Your task to perform on an android device: Create an account on the FitAI app to do the morning workout, jogging and cycling.
Image 0: 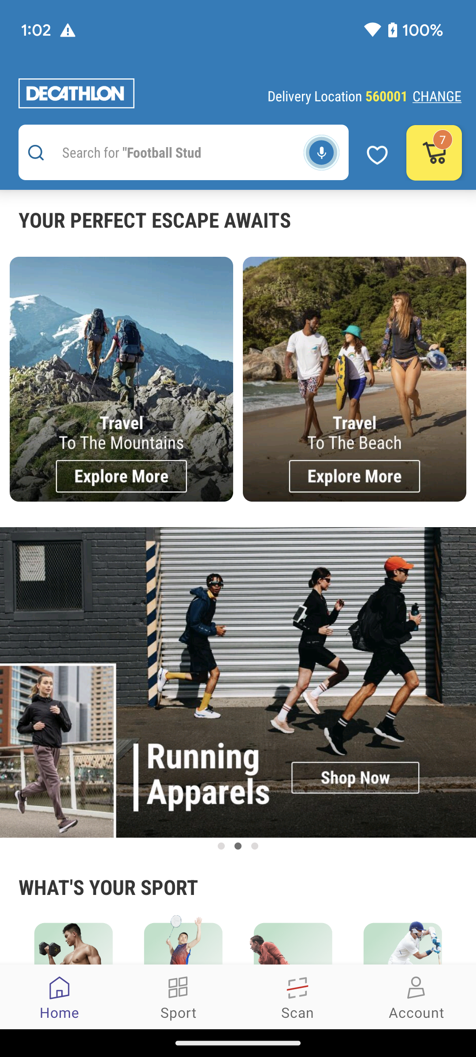
Open the FitAI app.
Step 0: open app "FitAI"
Image 1: 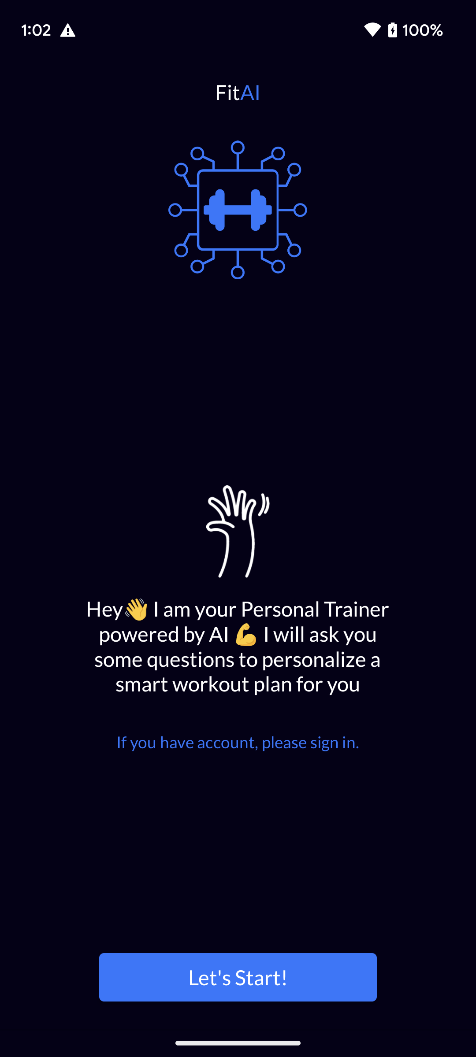
Click on the Let's Start! button at the bottom of the screen to set up my account in this app.
Step 1: click (238, 977)
Image 2: 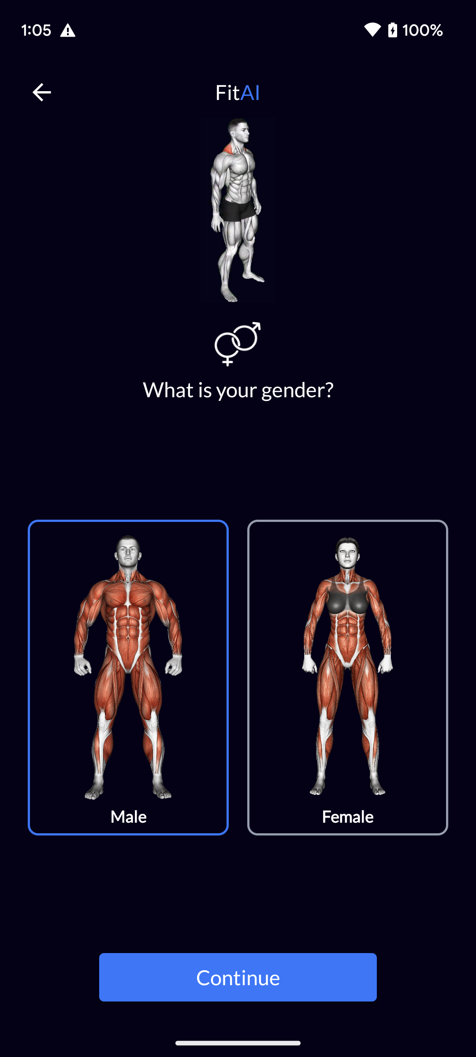
Click on the Continue button at the bottom of the screen to set up my account.
Step 2: click (238, 977)
Image 3: 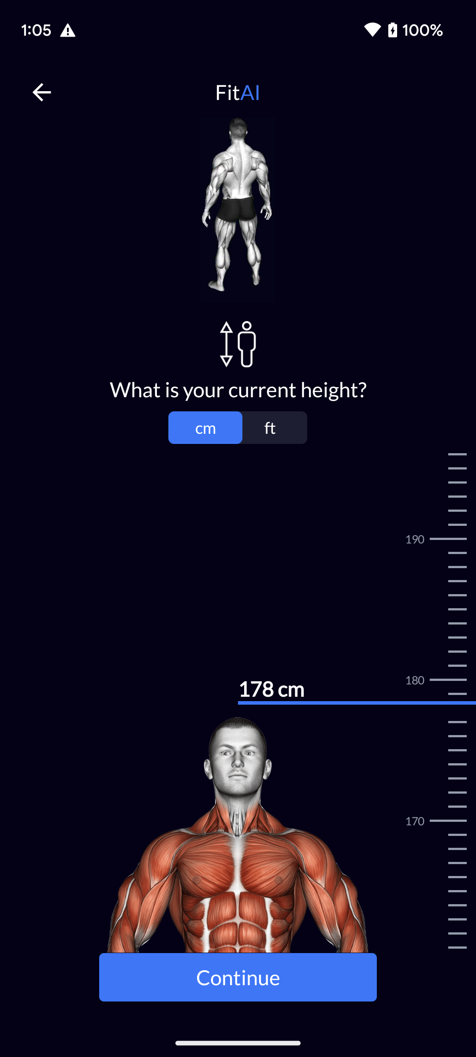
Click on the Continue button at the bottom of the screen to set up my account.
Step 3: click (238, 977)
Image 4: 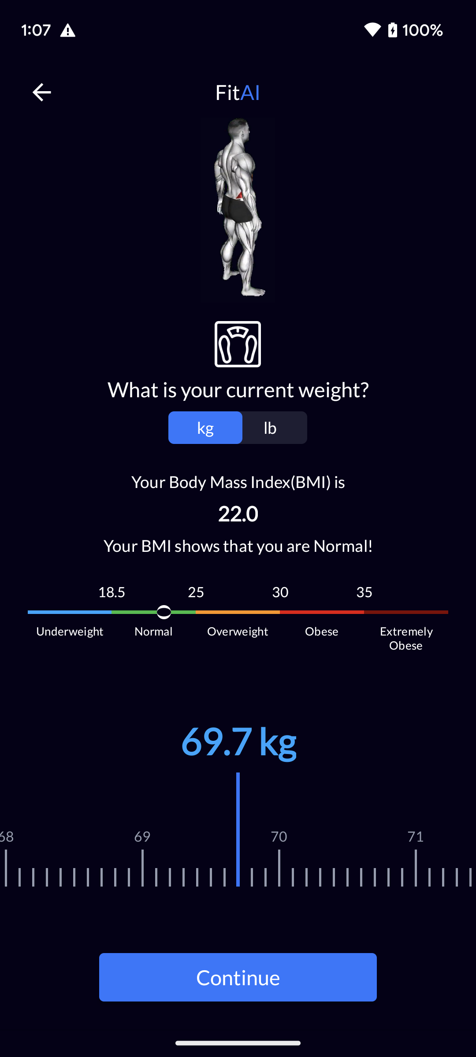
Click on the Continue button at the bottom of the screen to set up my account.
Step 4: click (238, 977)
Image 5: 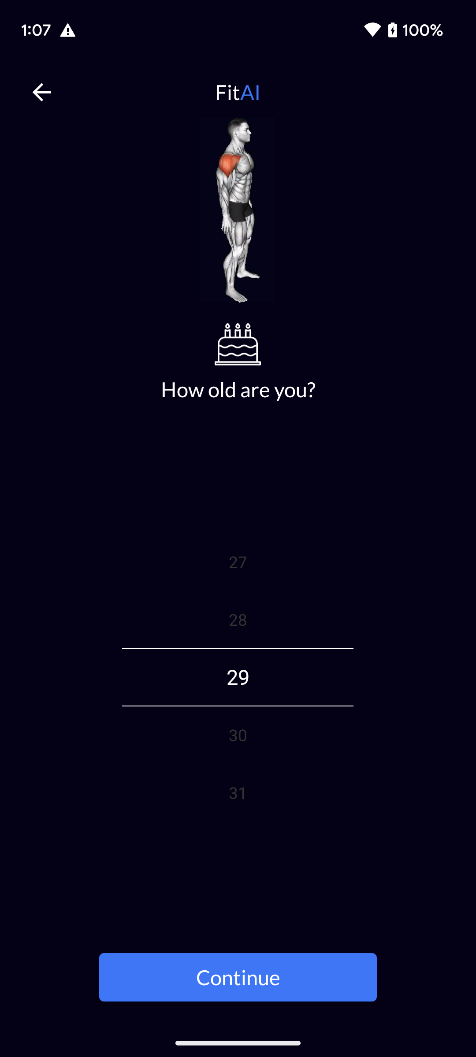
Scroll down on the age meter to select the age.
Step 5: scroll down
Image 6: 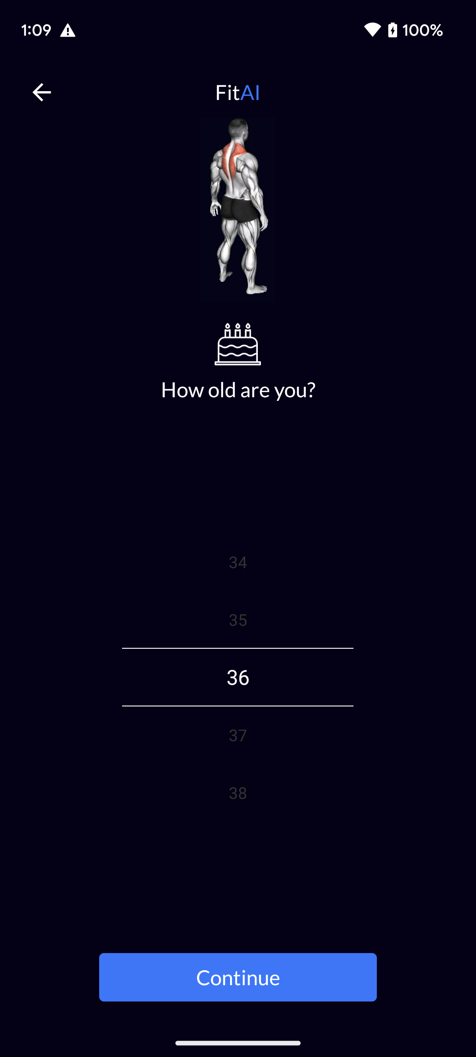
Scroll down on the age meter to select the age.
Step 6: scroll down
Image 7: 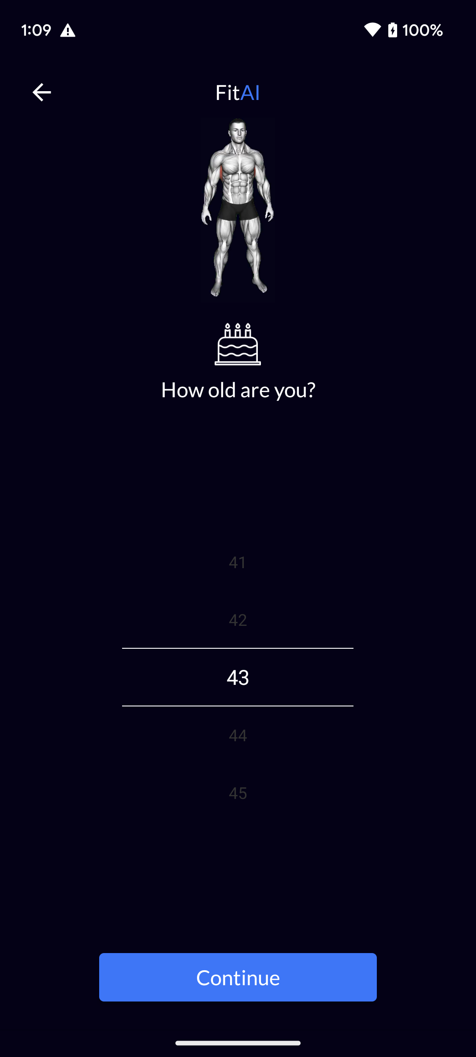
Scroll down on the age meter to select the age.
Step 7: scroll down
Image 8: 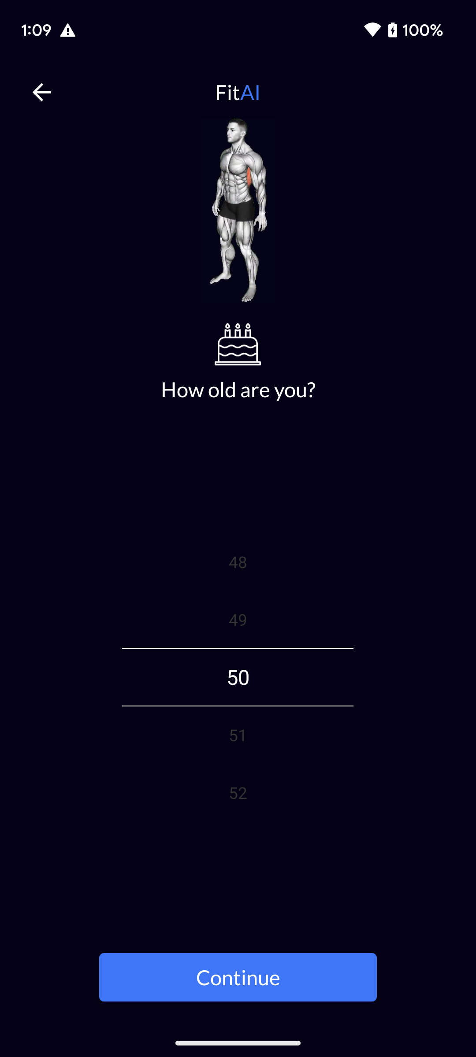
Scroll down on the age meter to select the age.
Step 8: scroll down
Image 9: 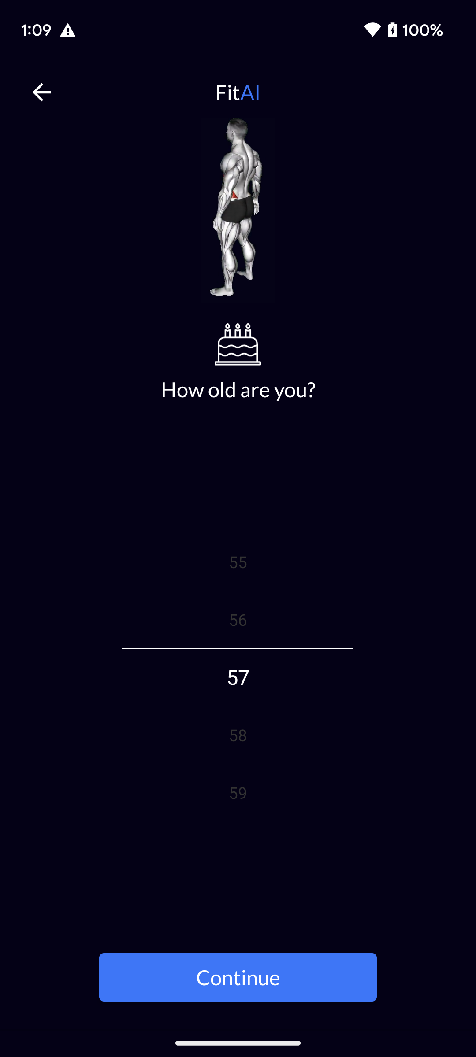
Scroll down on the age meter to select the age.
Step 9: scroll down
Image 10: 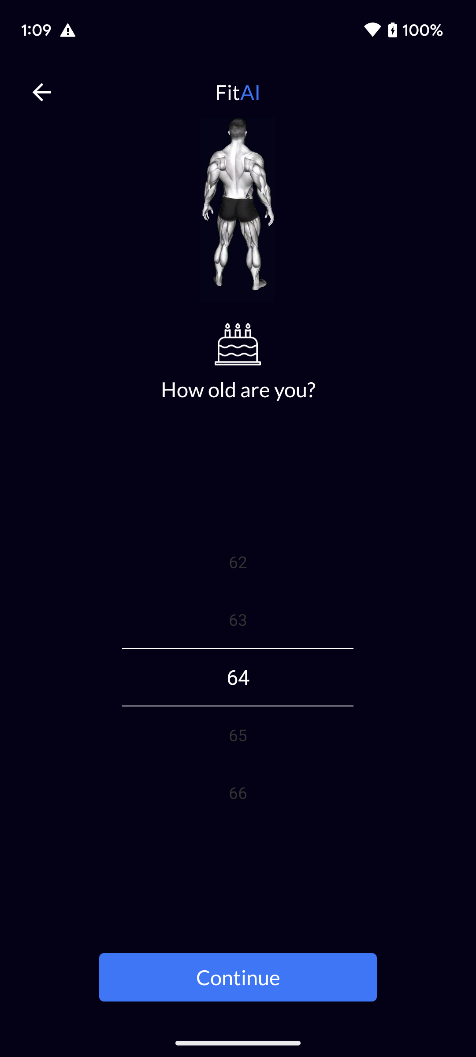
Scroll down on the age meter to select the age.
Step 10: scroll down
Image 11: 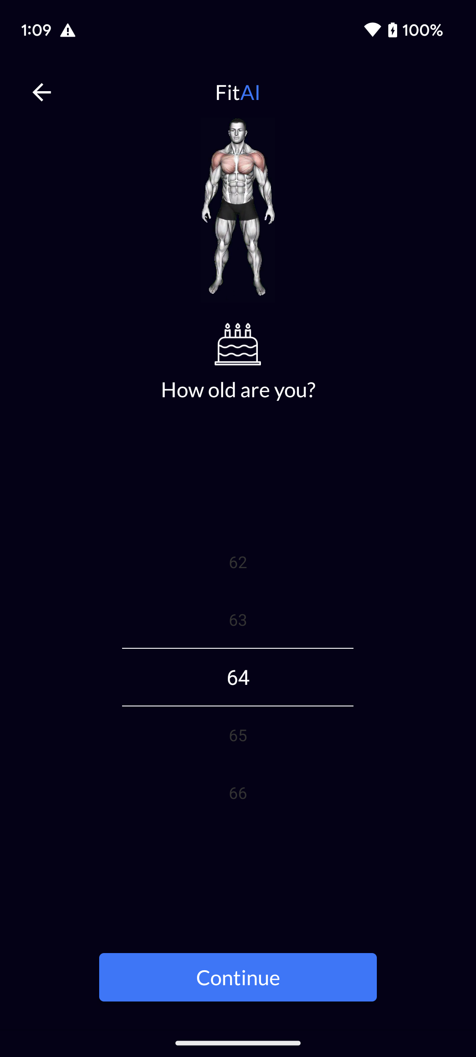
Scroll down on the age meter to select the age.
Step 11: scroll down
Image 12: 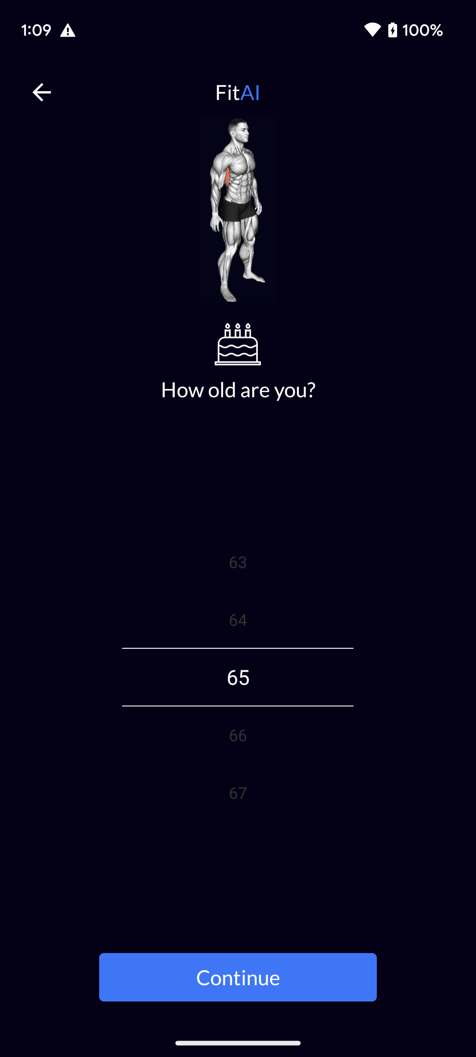
Click on the Continue button at the bottom of the screen to save my age.
Step 12: click (238, 977)
Image 13: 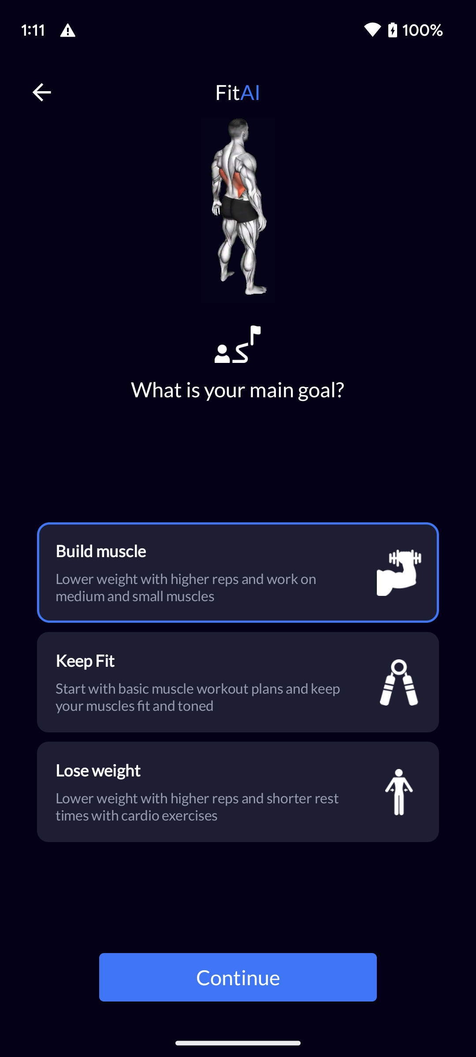
Click on the KeepFit option to select this option.
Step 13: click (202, 696)
Image 14: 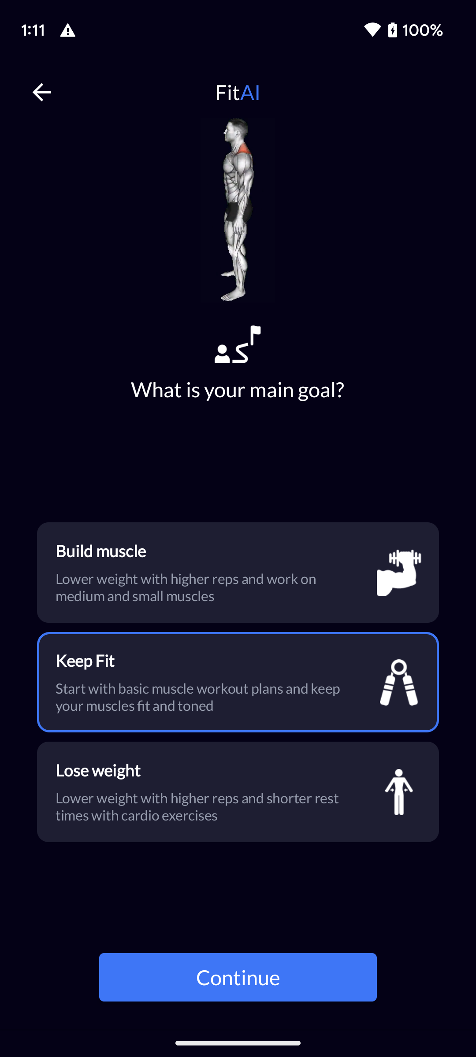
Click on the Continue button at the bottom of the screen to set up my account.
Step 14: click (238, 977)
Image 15: 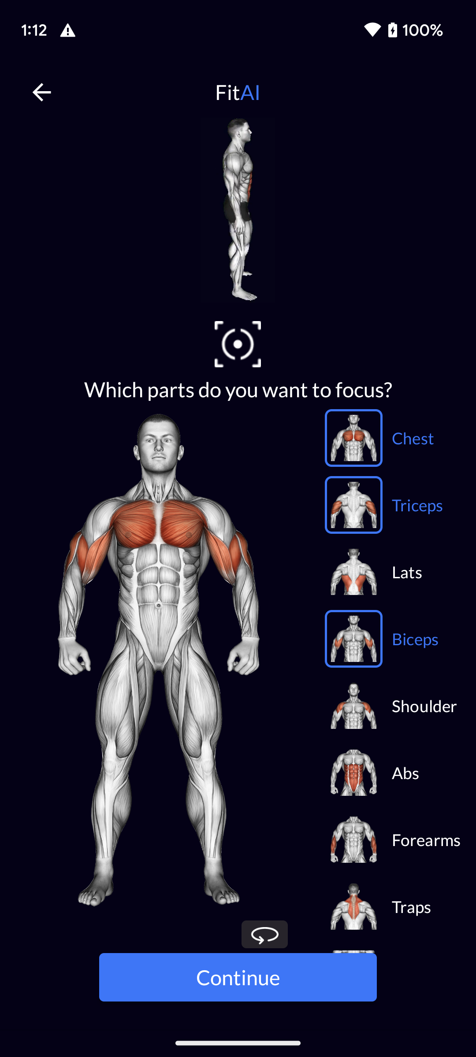
Click on the Continue button at the bottom of the screen to set up my account
Step 15: click (238, 977)
Image 16: 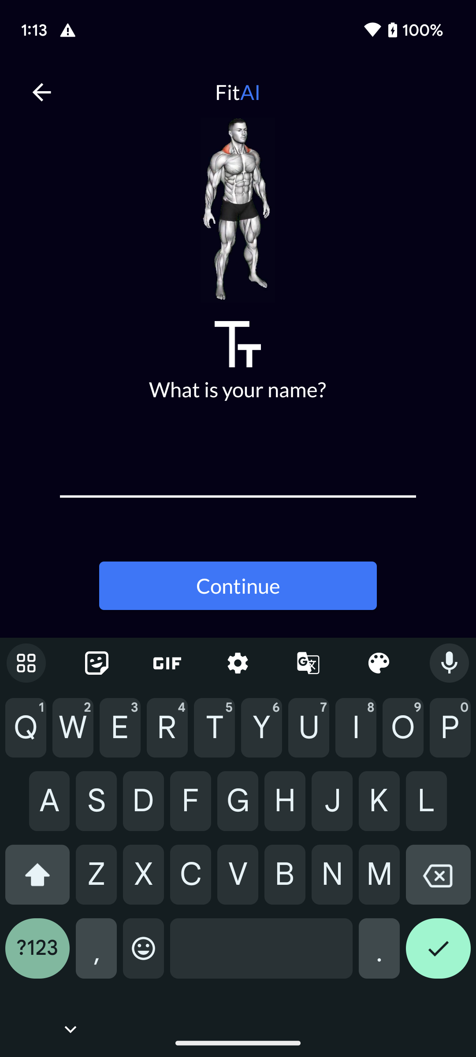
Type Richard Wagner in the name section to save my name.
Step 16: type "Richard Wagner"
Image 17: 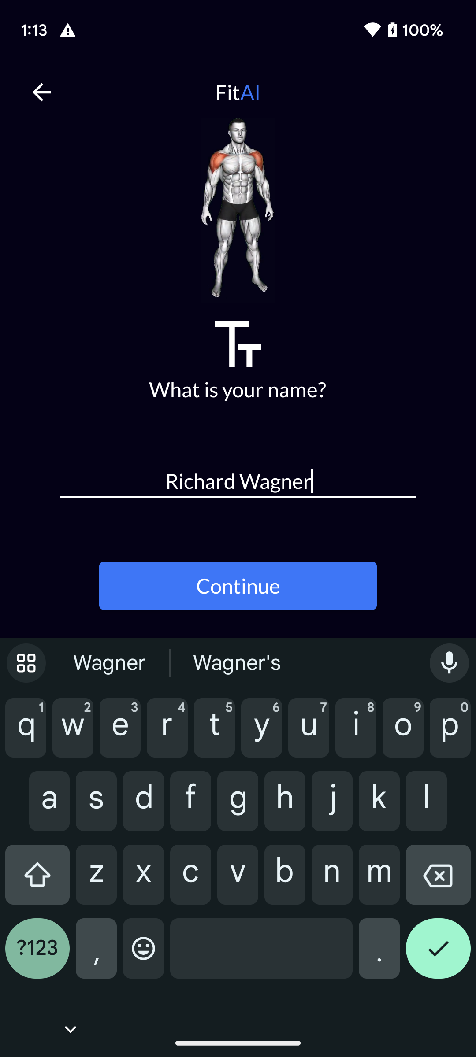
Click on the Continue button to save my name in this app.
Step 17: click (238, 586)
Image 18: 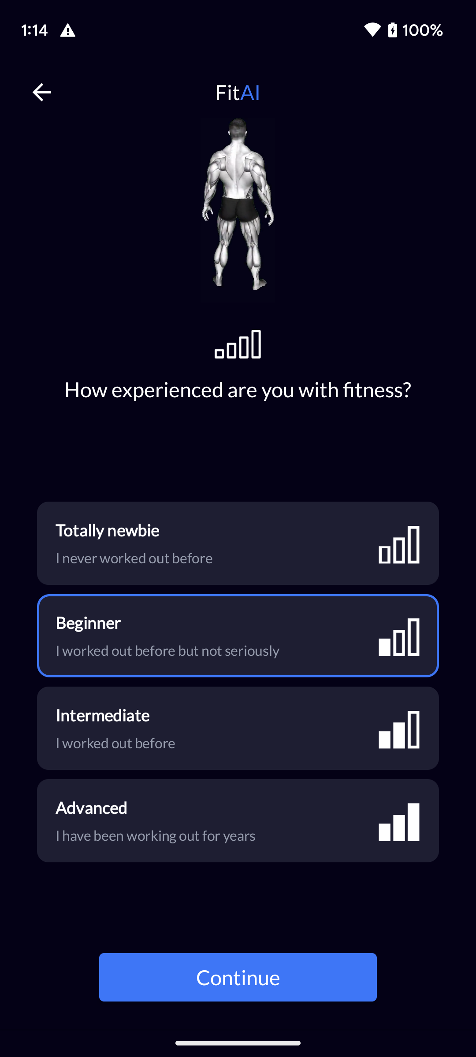
Click on the Continue button at the bottom of the screen to set up my account
Step 18: click (238, 977)
Image 19: 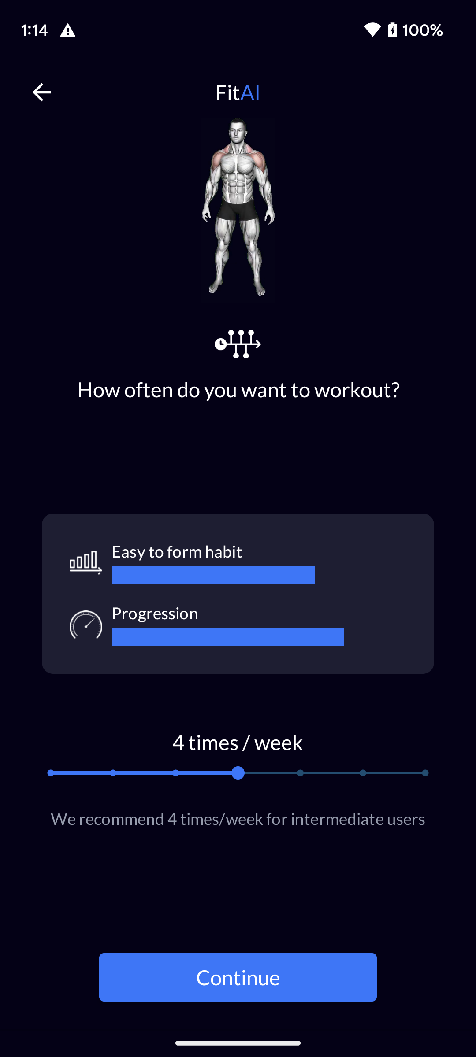
Click on the Continue button at the bottom of the screen to set up my account
Step 19: click (238, 977)
Image 20: 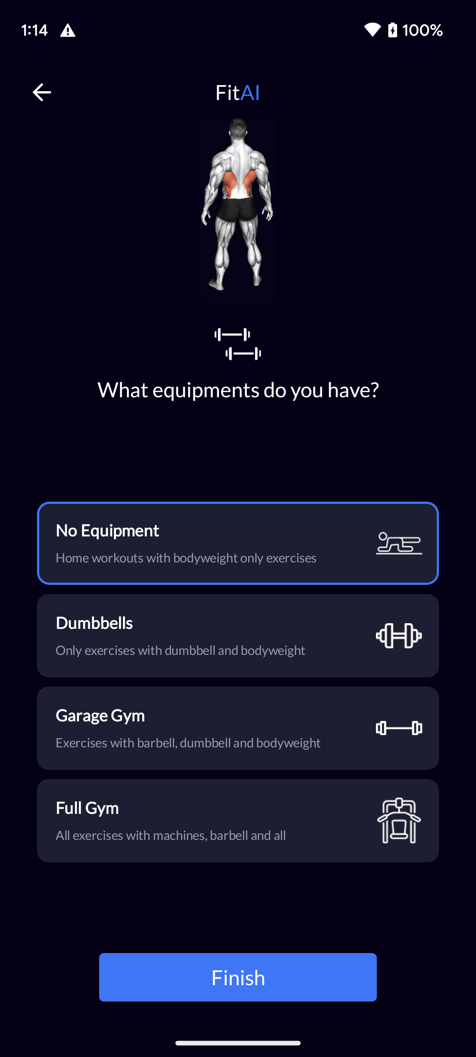
Click on the Finish button at the bottom of the screen to save my account in this app.
Step 20: click (238, 977)
Image 21: 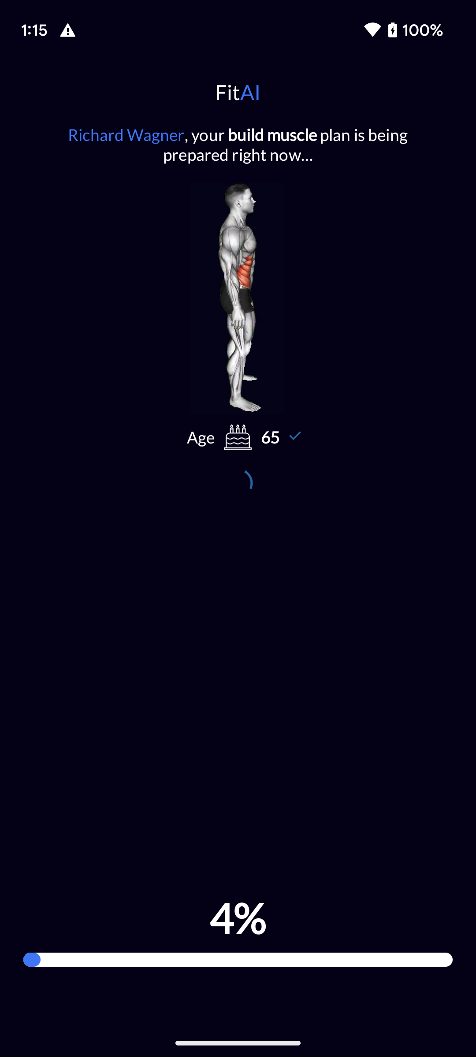
Click on the Finish button at the bottom of the screen to save my account in this app.
Step 21: wait